Your task to perform on an android device: This product appeals to me, and my size is also available, thus I'd like to add it to my favorite.
Image 0: 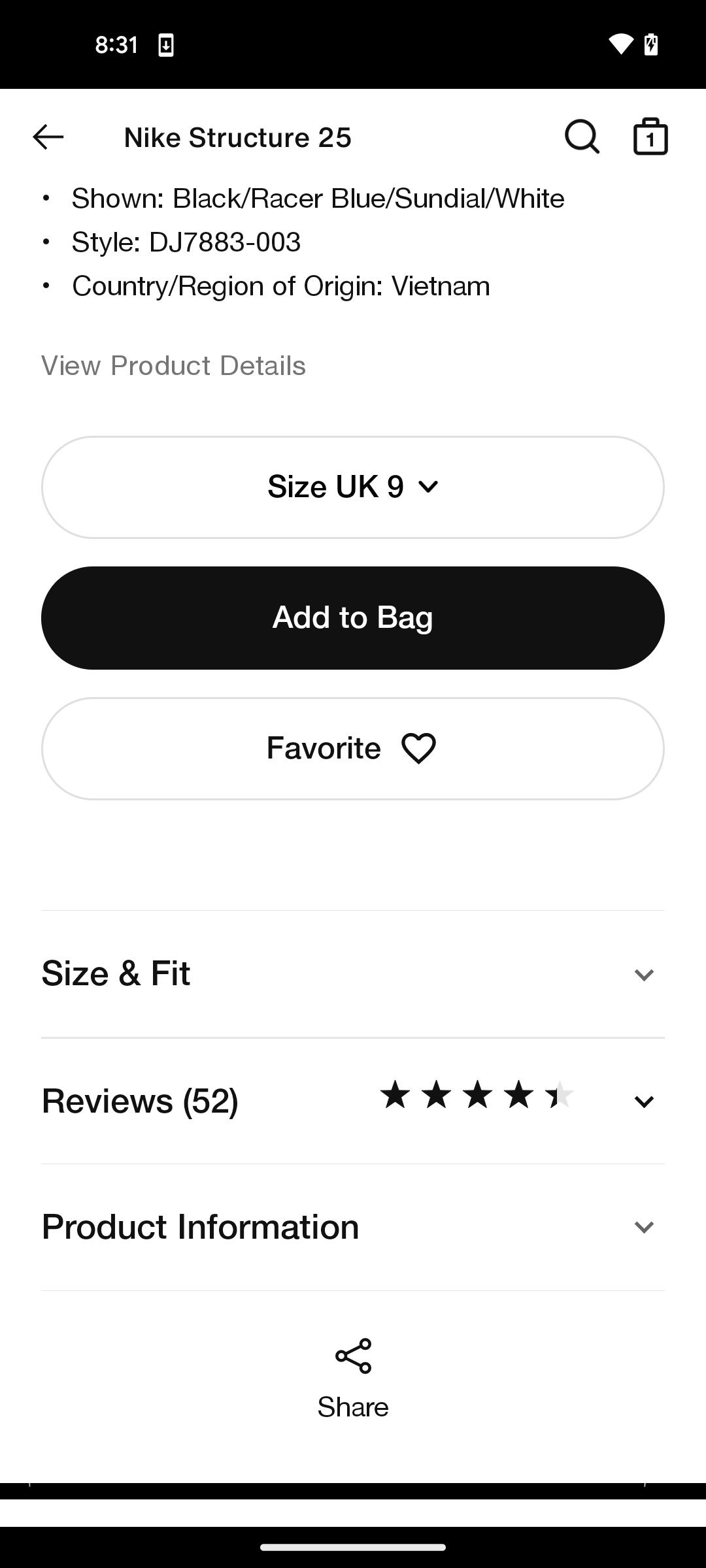
click on the favorite button
Step 0: click (352, 749)